Your task to perform on an android device: I want to view hotel details near the Eiffel Tower in Paris.
Image 0: 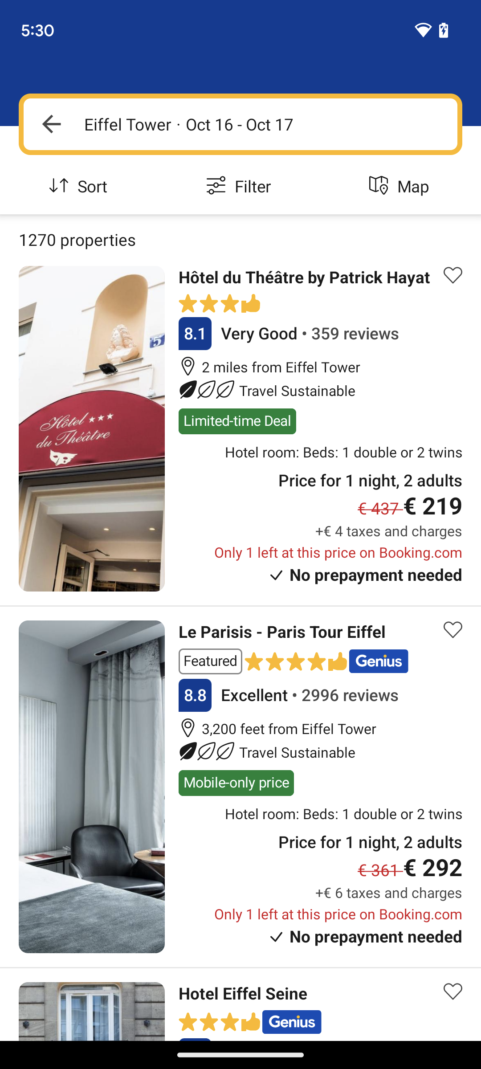
Tap on the first hotel present on the screen.
Step 0: click (103, 349)
Image 2: 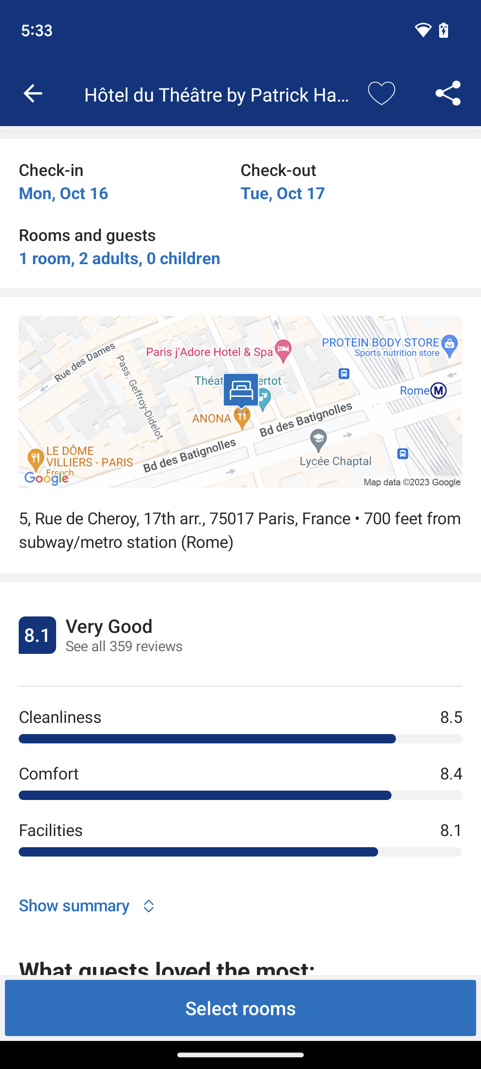
Scroll up to view hotel details.
Step 2: scroll down